Your task to perform on an android device: My friend Rick wants to go with me to my relative's house. Share this bus schedule information to his mail id :rick.weinstein@dayrep.com
Image 1: 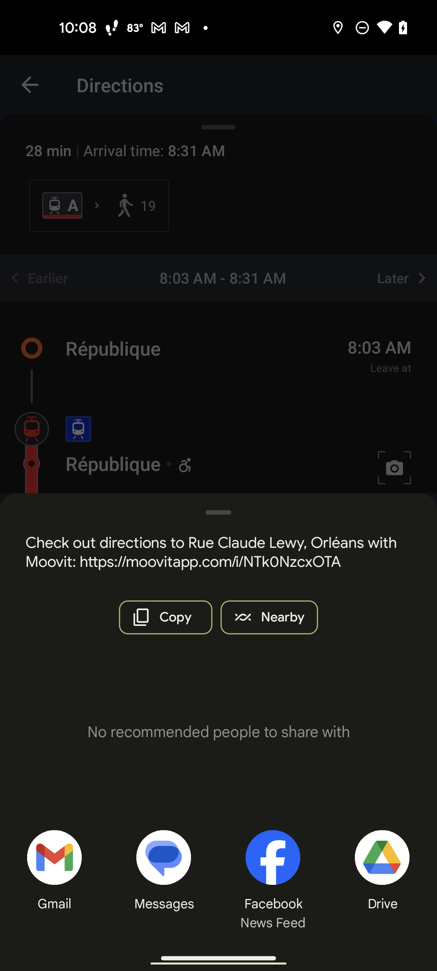
Click on the Gmail icon at the bottom left of the screen
Step 1: click (55, 873)
Image 2: 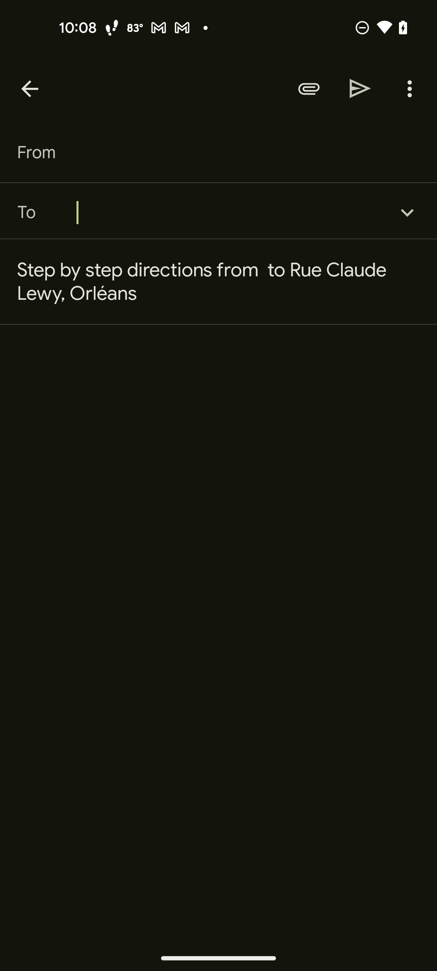
Type rick.weinstein@dayrep.com
Step 2: type "rick.weinstein@dayrep.com"
Image 3: 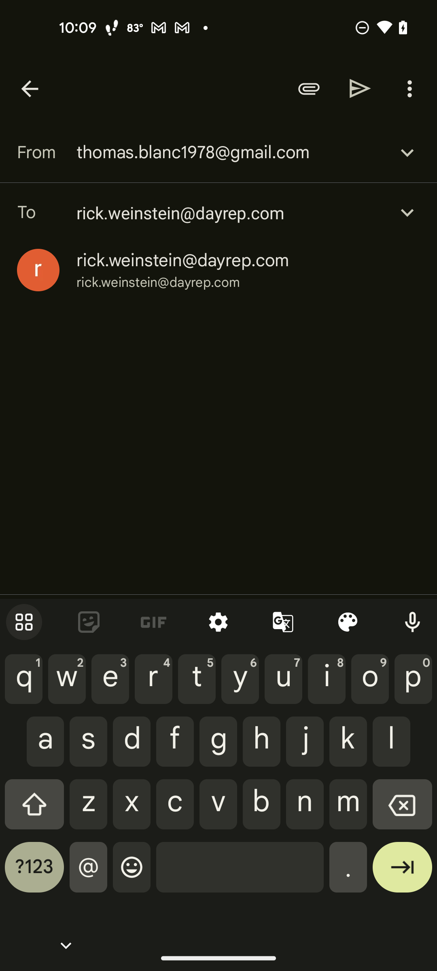
Click on the suggested mail id
Step 3: click (182, 260)
Image 4: 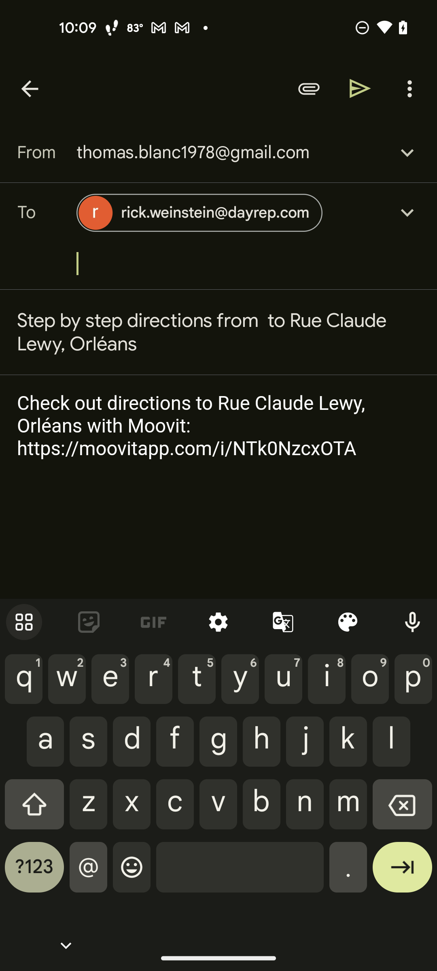
Click on the send button at the top right of the screen
Step 4: click (360, 88)